Your task to perform on an android device: Go to the sidechef  app and change the voice setting to Joey
Image 0: 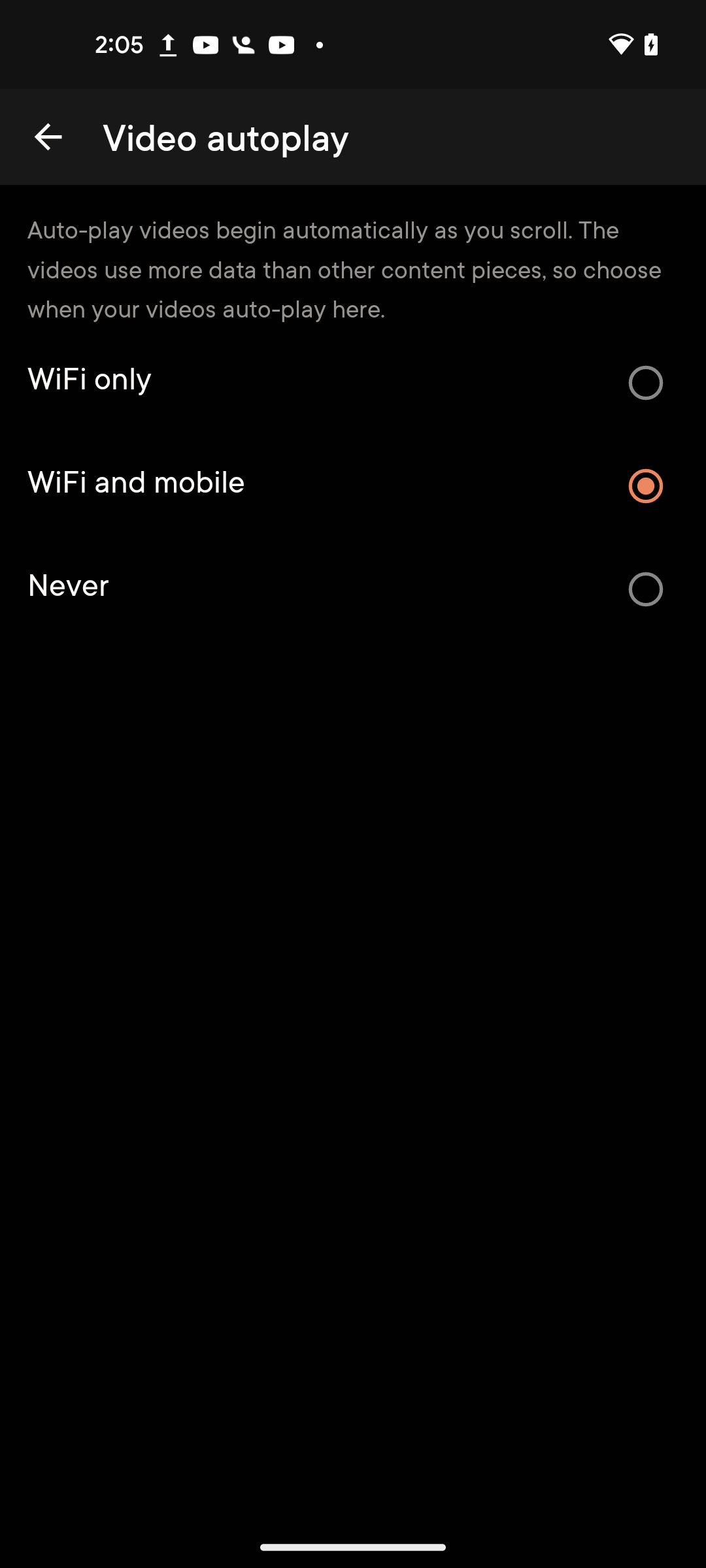
open sidechef app
Step 0: open app "SideChef"
Image 1: 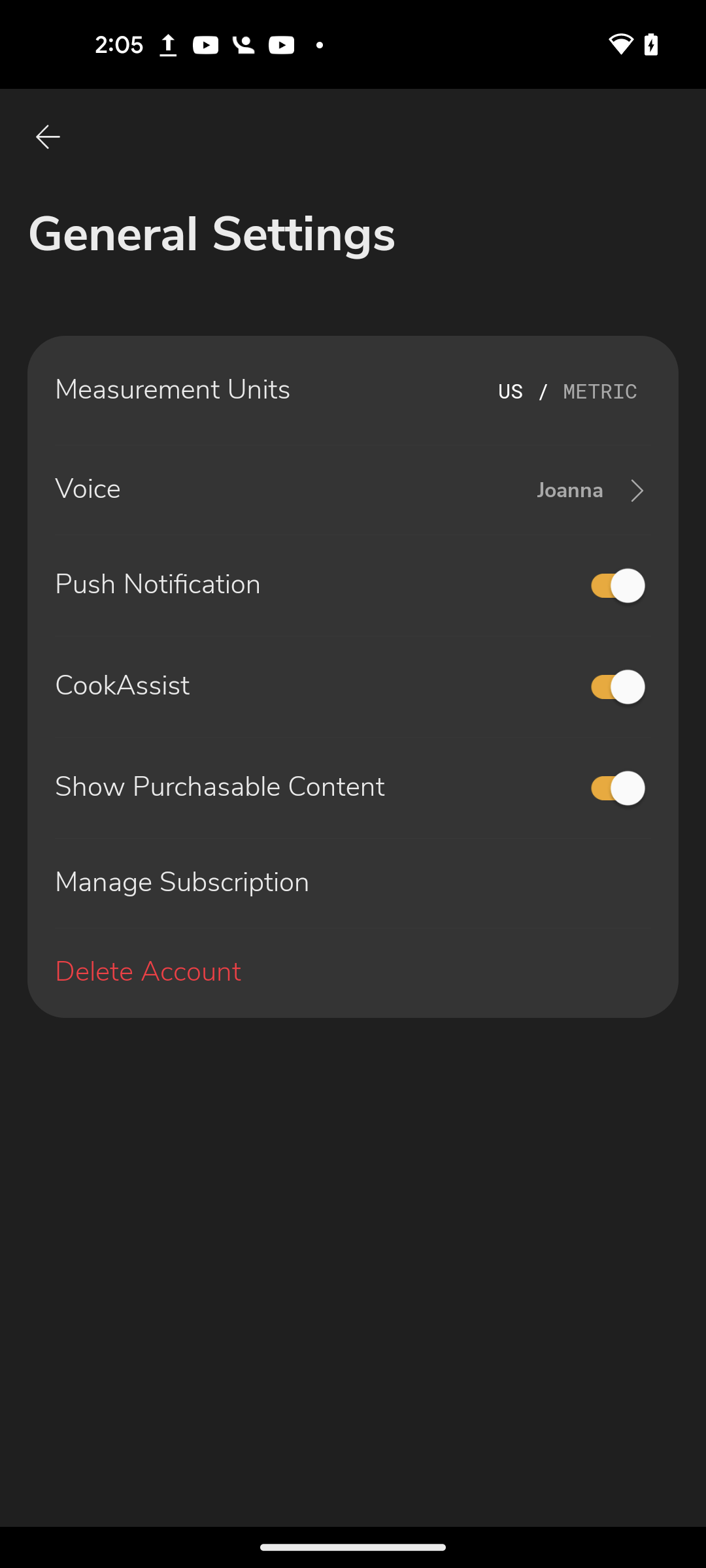
Click on the voice option 
Step 1: click (282, 490)
Image 2: 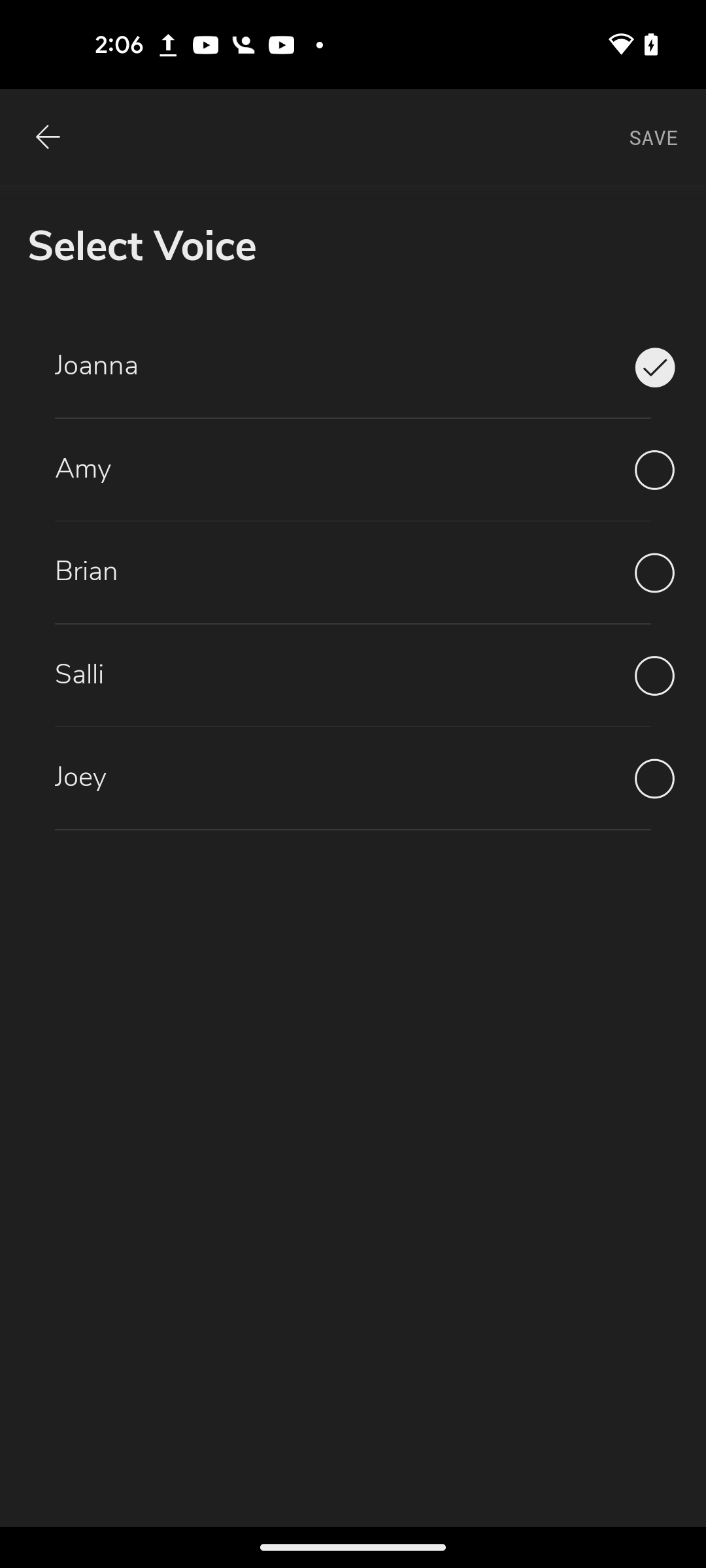
Select the joey option 
Step 2: click (654, 779)